Your task to perform on an android device: I am finding the mens casual sports shoes suitable for me. View the details of the mens casual sports shoes in the Etsy app.
Image 0: 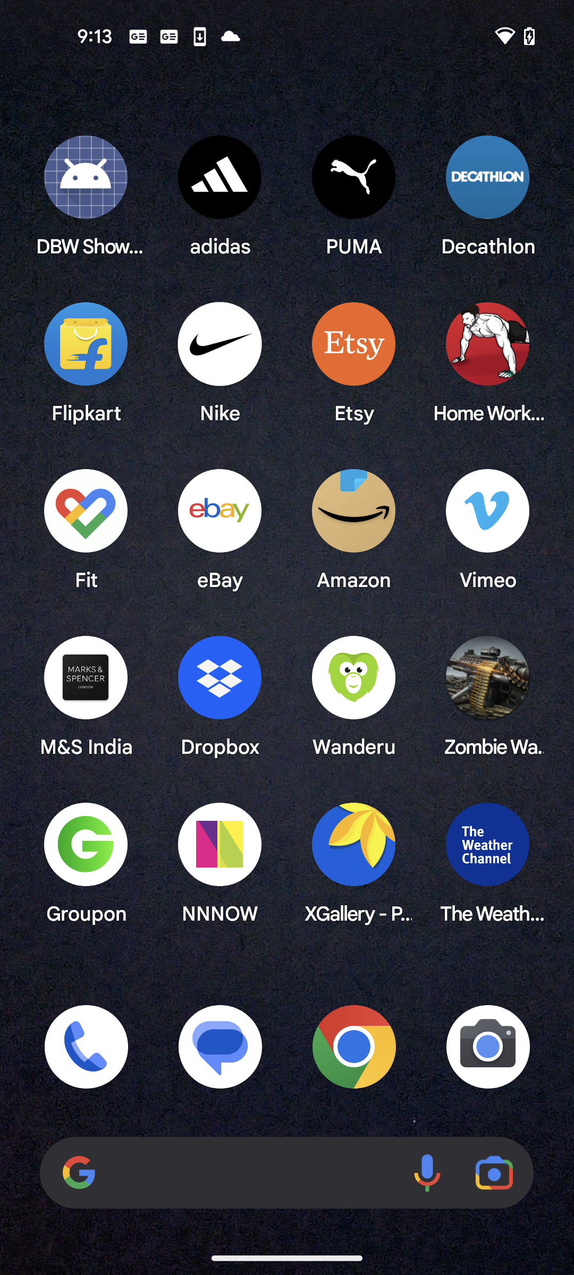
Open the Etsy app
Step 0: open app "Etsy"
Image 1: 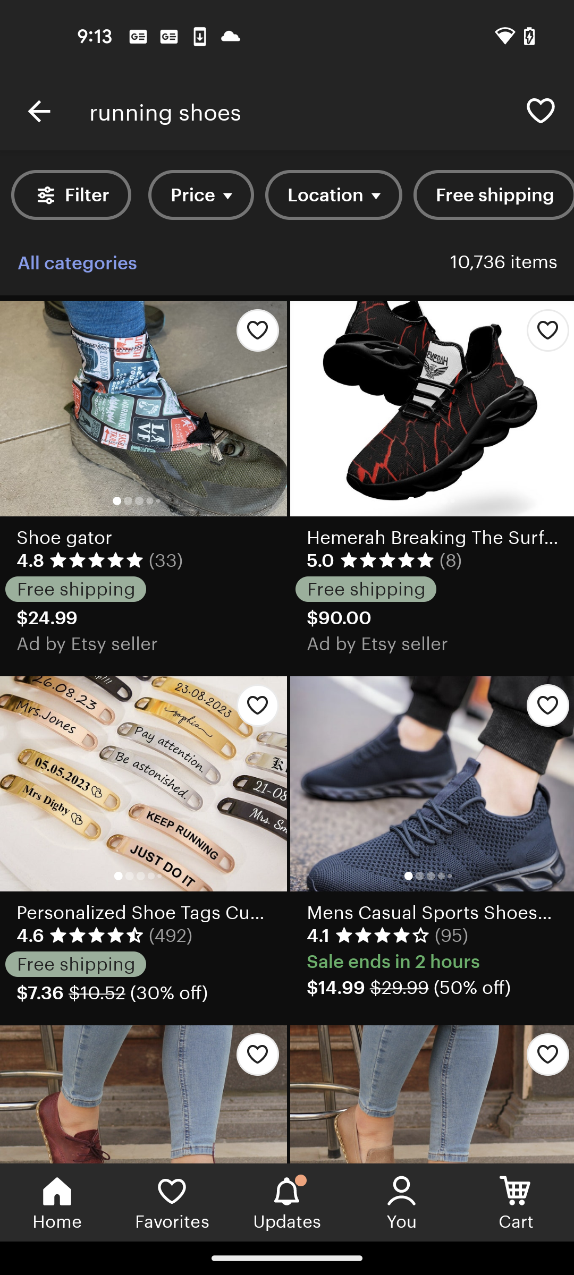
Click on the mens casual sports shoes
Step 1: click (433, 797)
Image 2: 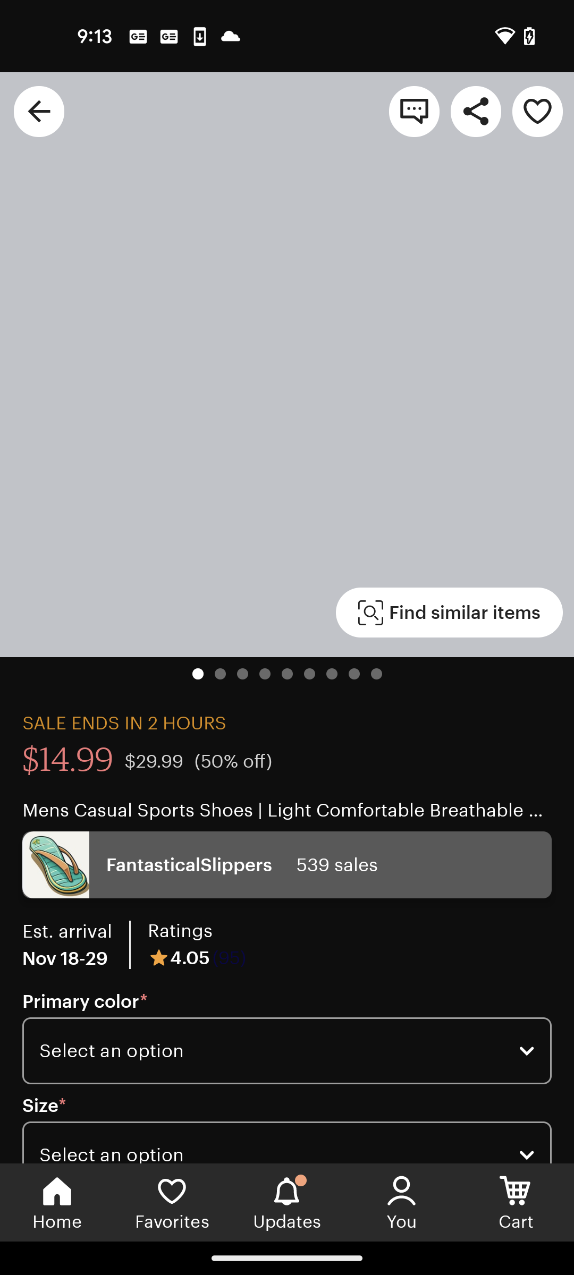
Click on the mens casual sports shoes
Step 2: wait
Image 3: 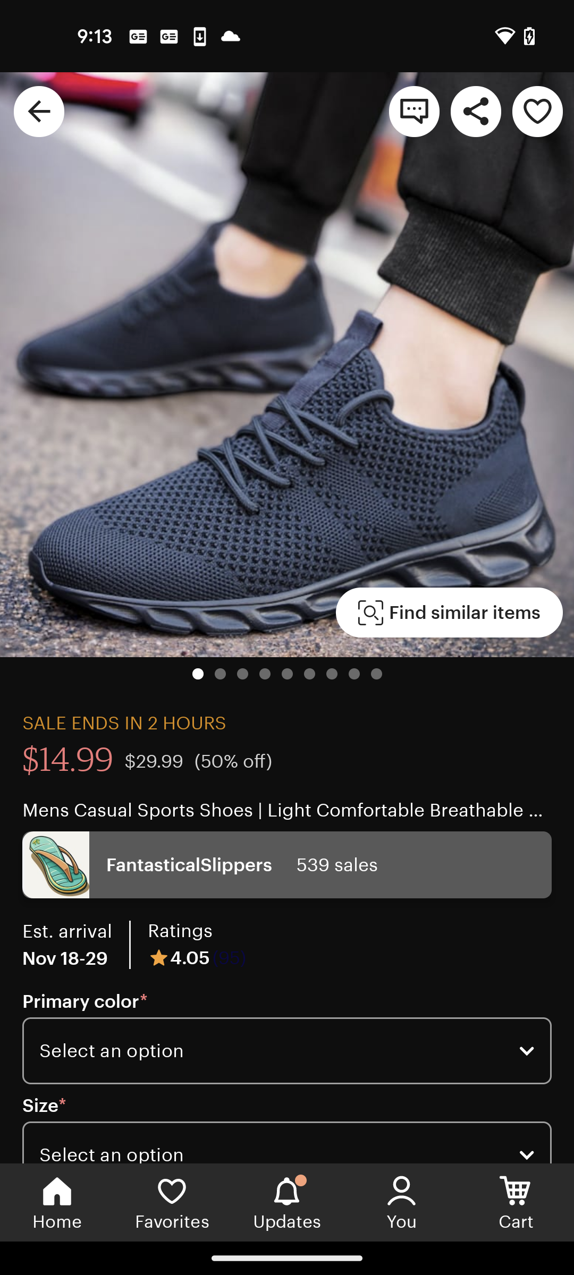
Swipe up to view the details of the product
Step 3: scroll down
Image 4: 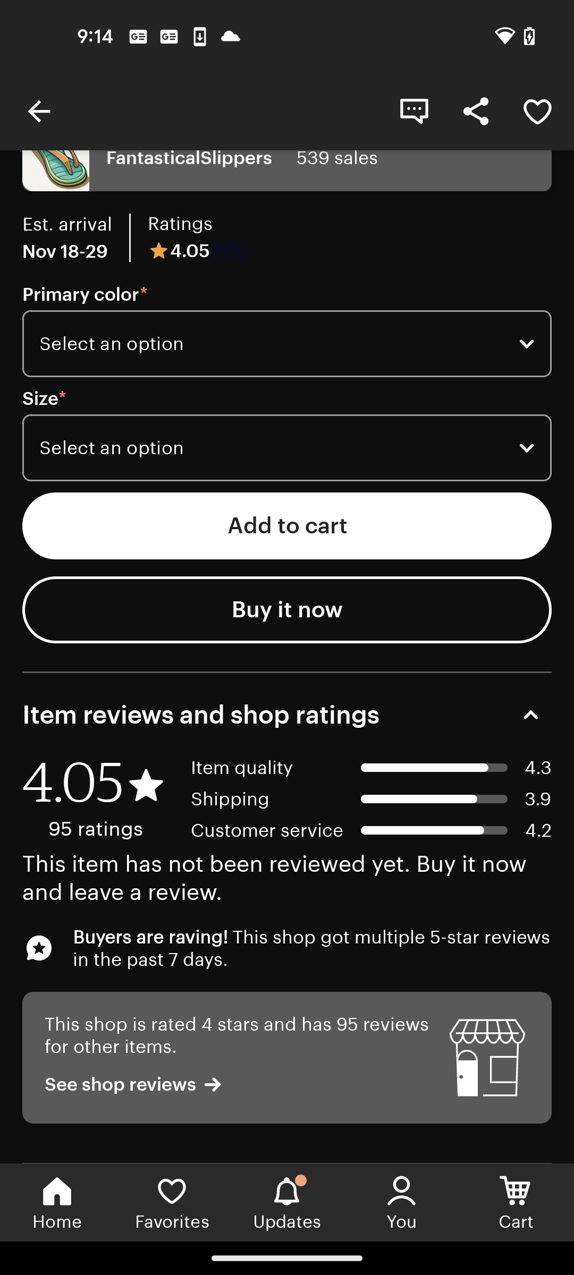
Swipe up to view the details of the product
Step 4: scroll down
Image 5: 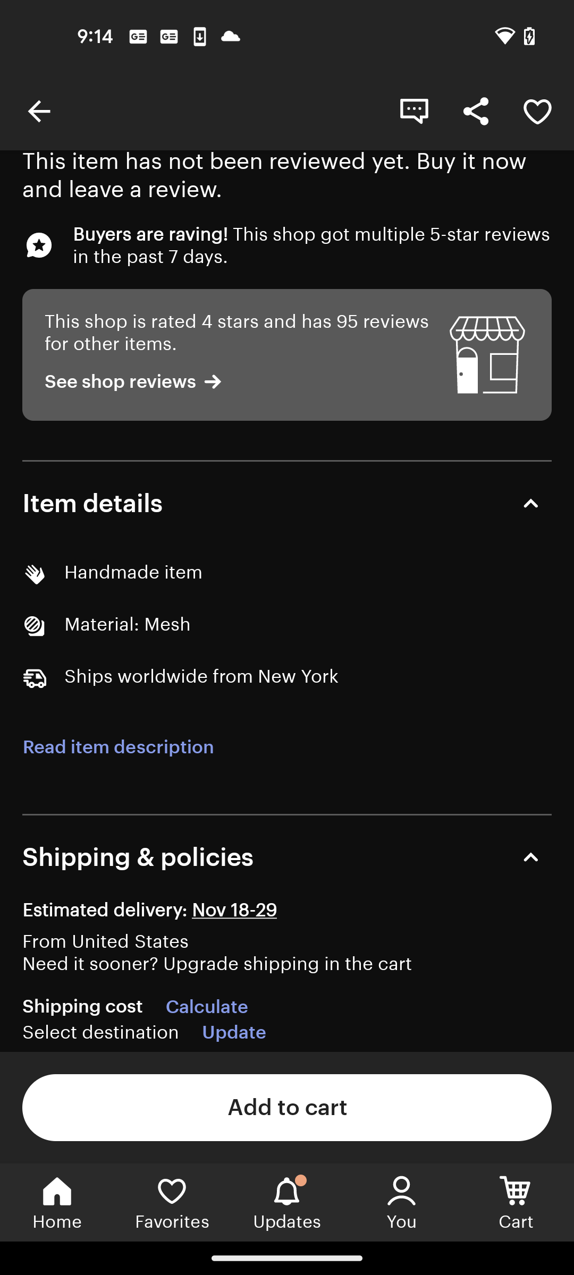
Click on the Read item description
Step 5: click (118, 746)